Your task to perform on an android device: Go to Radio FM and listen to podcast radio
Image 0: 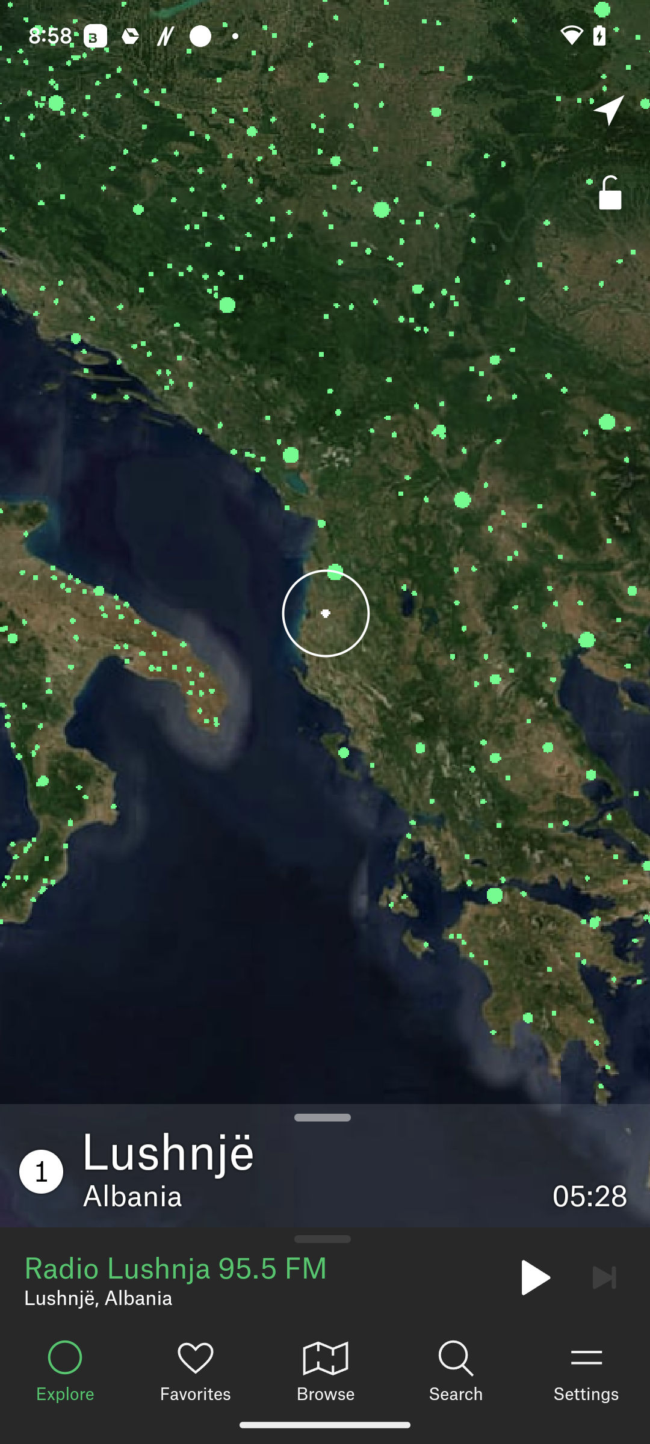
Click on the search option at the bottom of the screen after the browse option and before the settings option
Step 0: click (456, 1360)
Image 1: 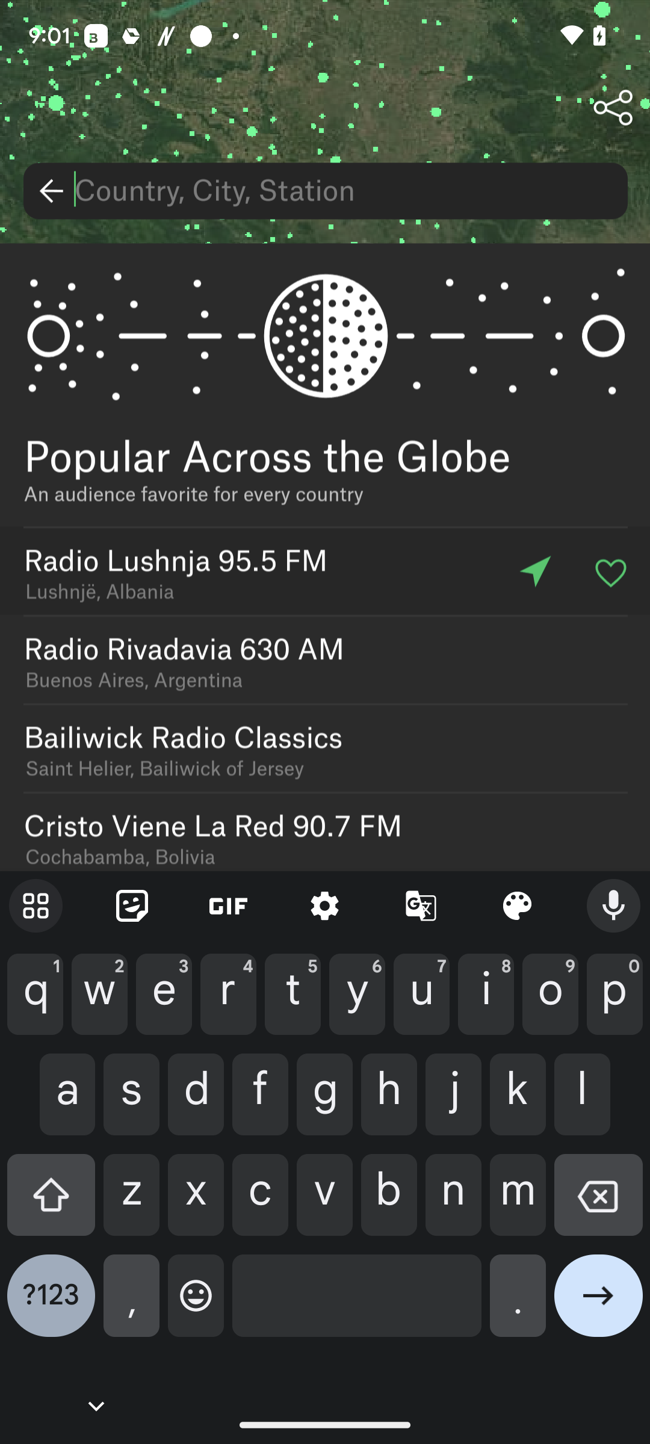
Type podcast in the search bar at the top of the screen
Step 1: type "Podcast"
Image 2: 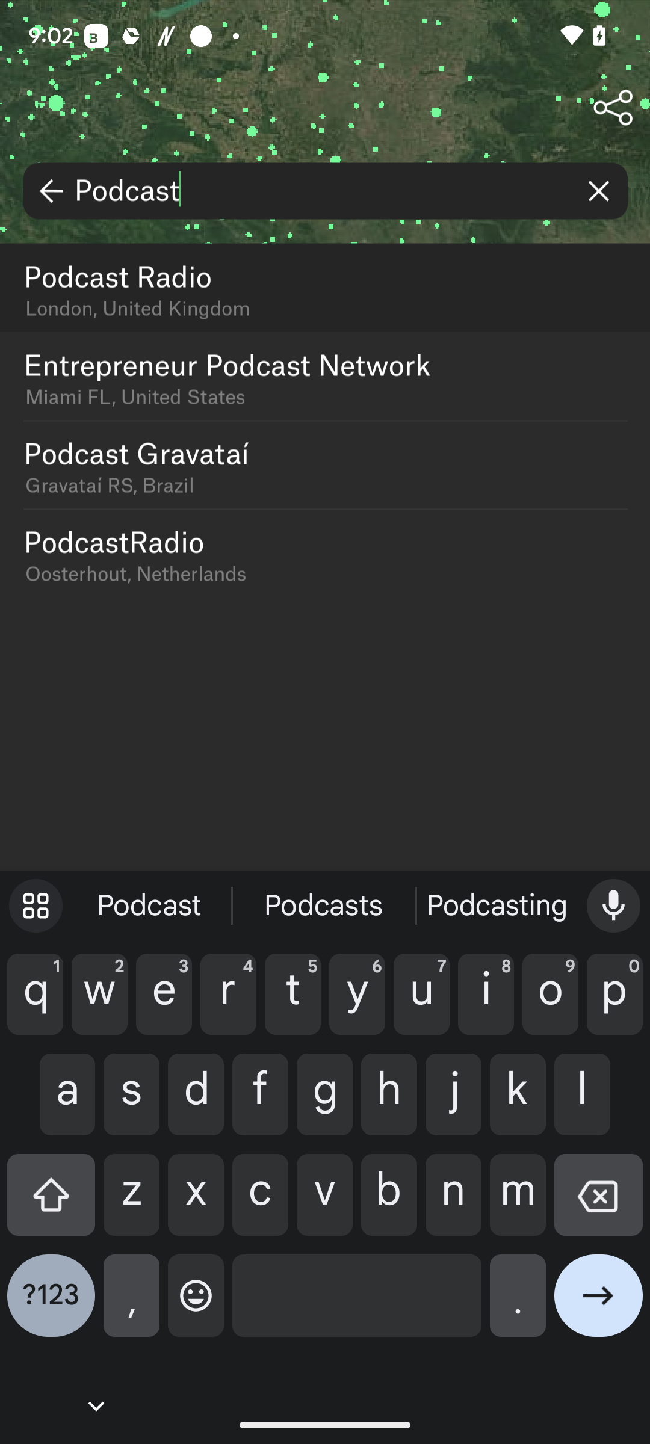
Click on the first option at the top left of the screen
Step 2: click (330, 276)
Image 3: 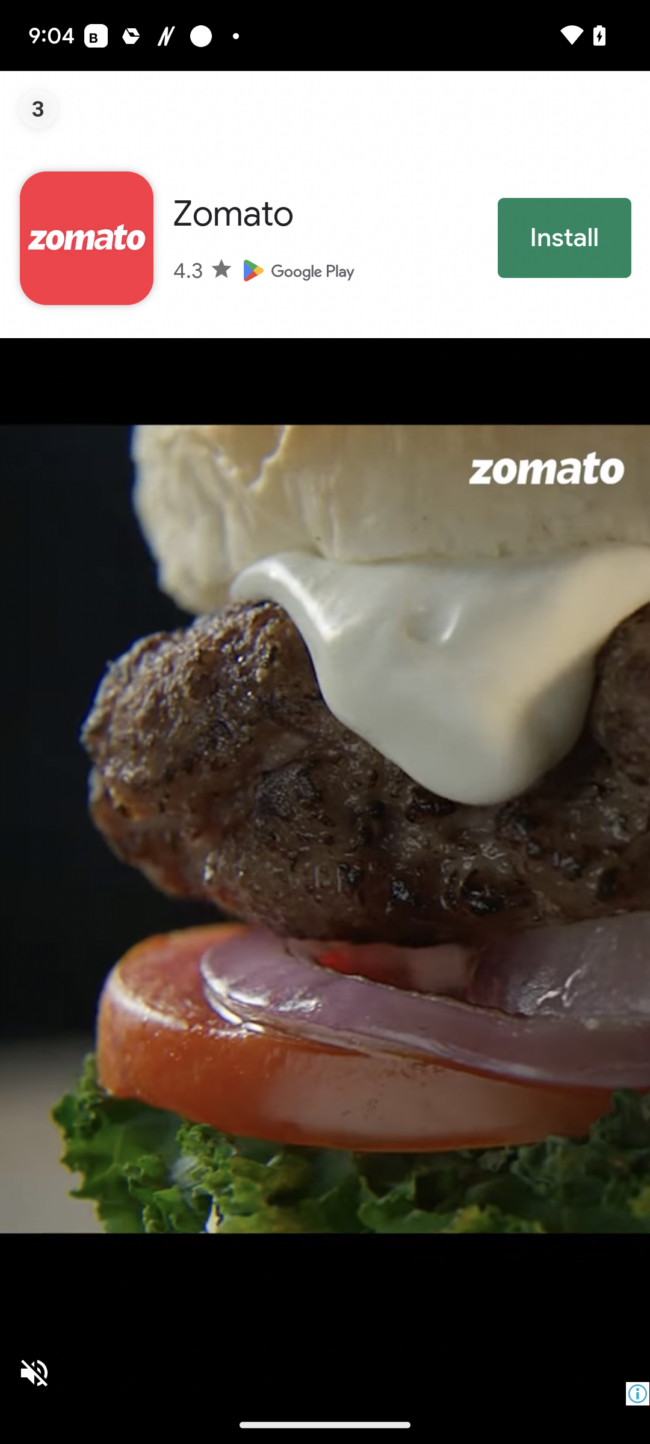
Close the ad
Step 3: click (40, 108)